Your task to perform on an android device: Add 2 units of the item to the cart.
Image 0: 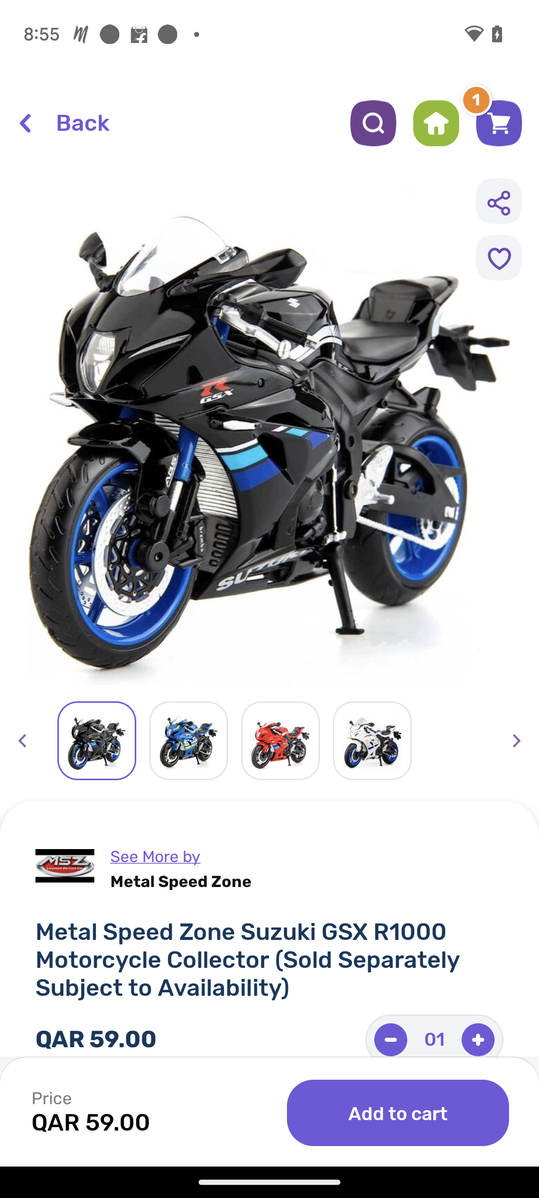
Click the + icon presented on the right side at the bottom to add one more quantity.
Step 0: click (468, 1045)
Image 1: 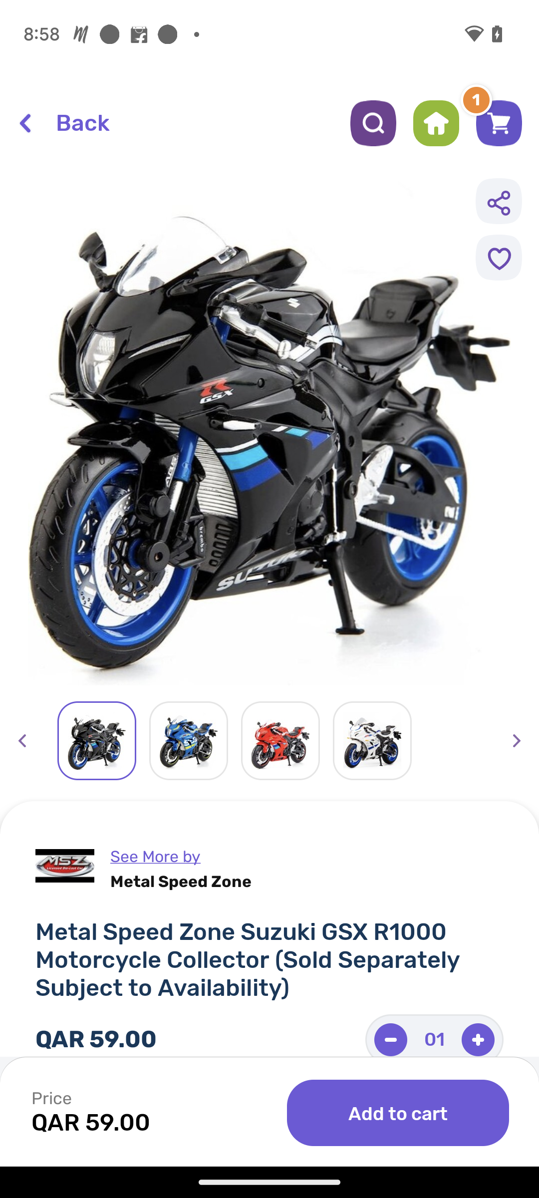
Click the + icon presented on the right side at the bottom to add one more quantity.
Step 1: click (478, 1039)
Image 2: 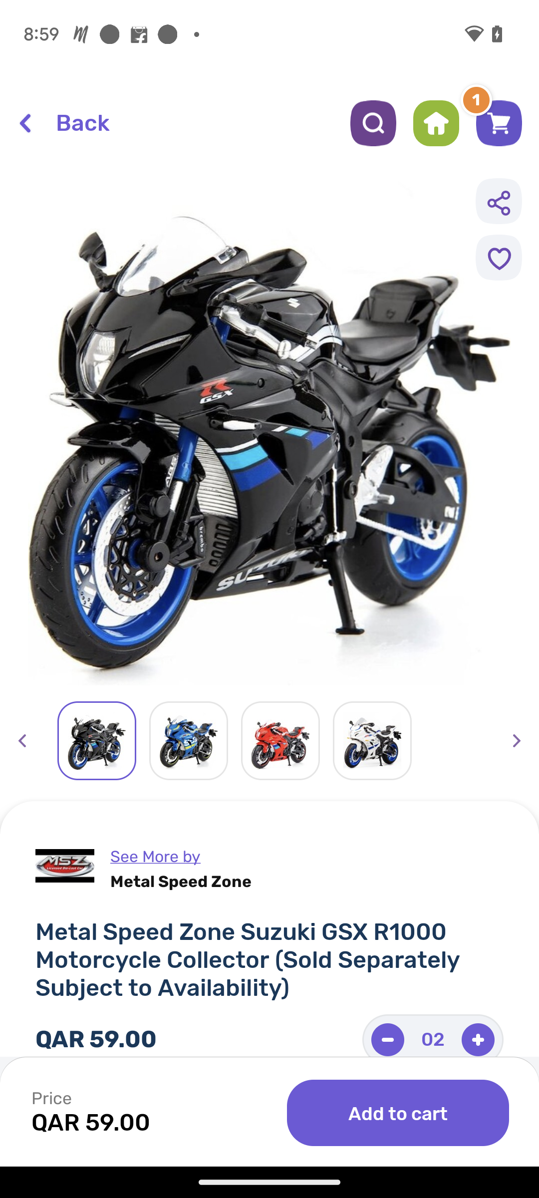
Click on the add to cart option presented on the right side at the bottom.
Step 2: click (398, 1113)